Your task to perform on an android device: Compare the prices of the Shoes similar to custom shoes and printed unisex shoes in the Etsy app
Image 0: 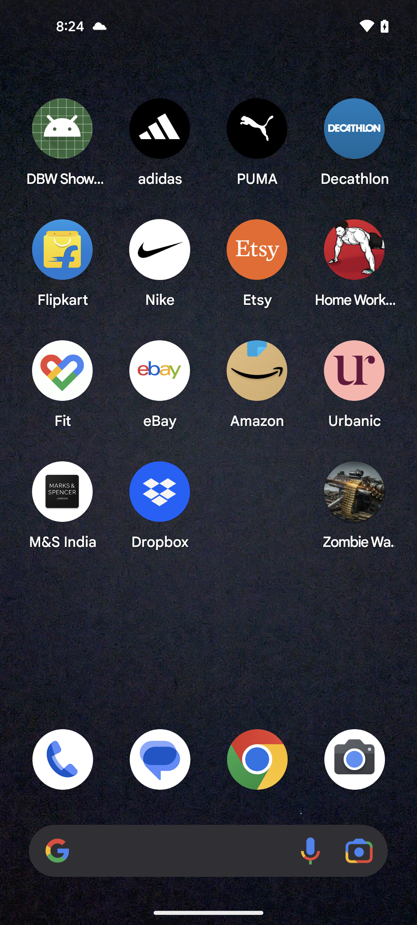
Open the Etsy app
Step 0: open app "Etsy"
Image 1: 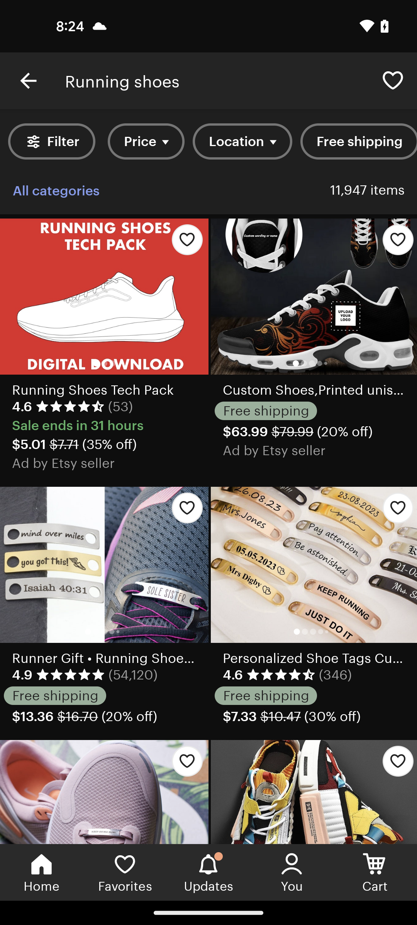
Click on the custom shoes and printed unisex shoes
Step 1: click (287, 313)
Image 2: 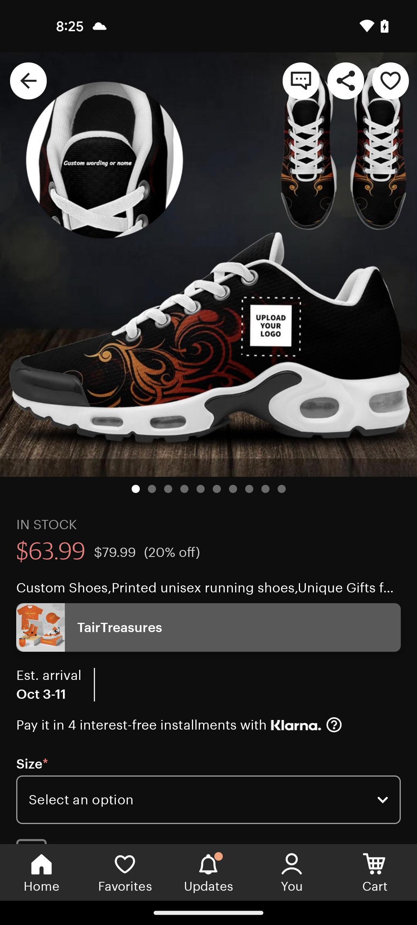
Scroll up for the comparison 
Step 2: scroll down
Image 3: 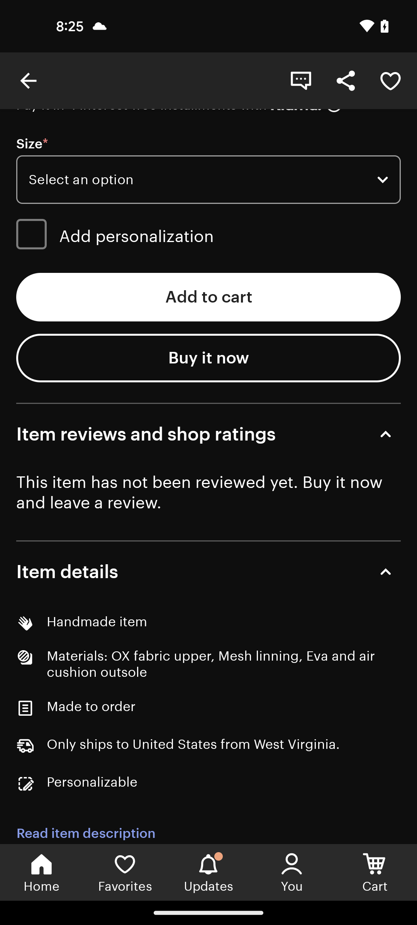
Scroll up for the comparison 
Step 3: scroll down
Image 4: 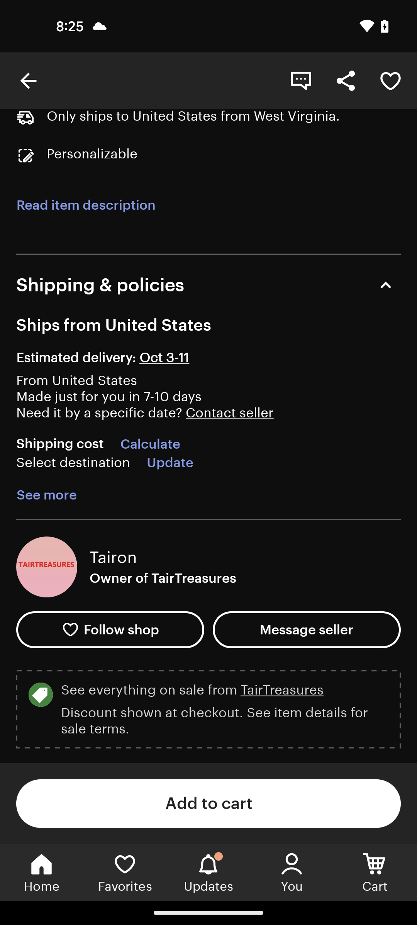
Scroll up for the comparison 
Step 4: scroll down